Your task to perform on an android device: Add the roasted quinoa and sweet potato salad to the cart on the Barakat app.
Image 0: 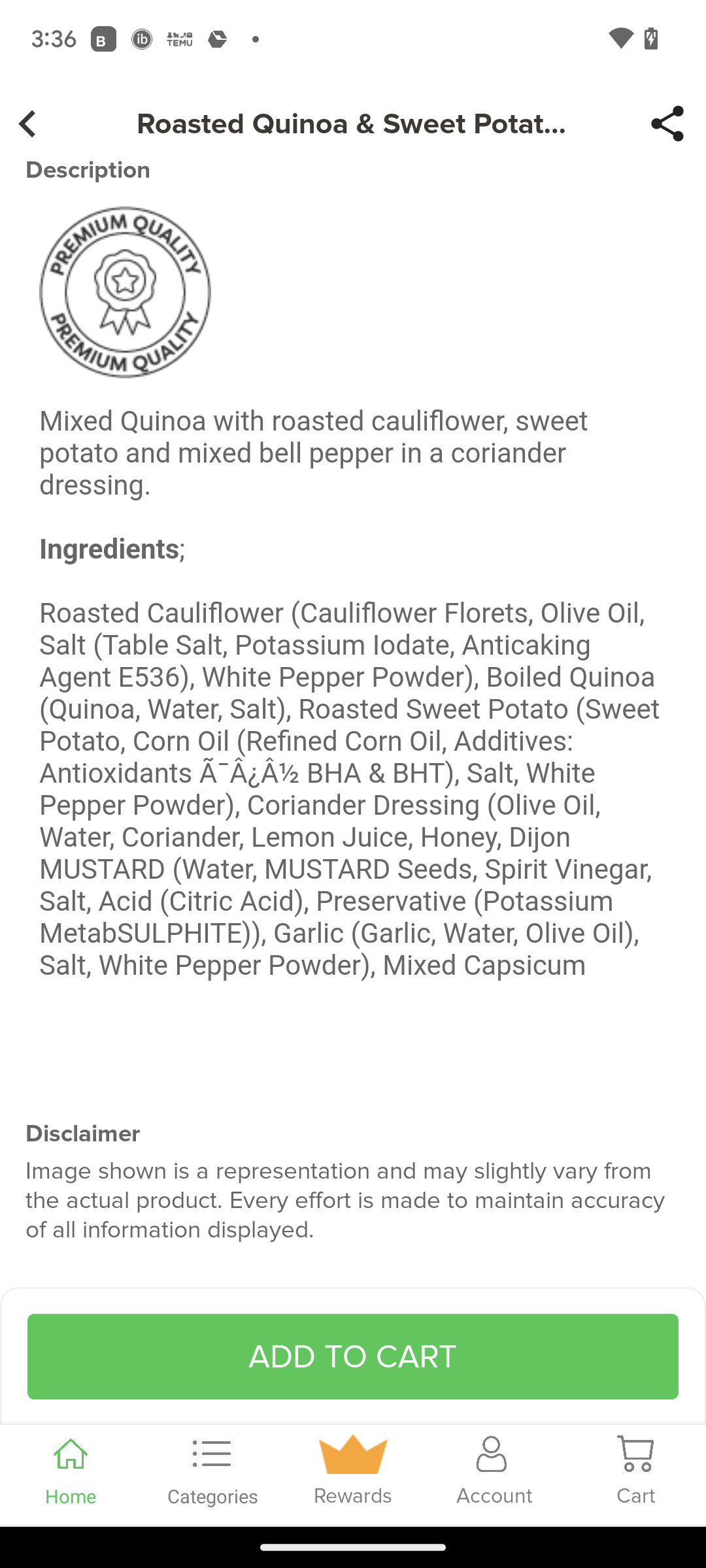
Click on add to cart at the bottom of the screen.
Step 0: click (352, 1357)
Image 1: 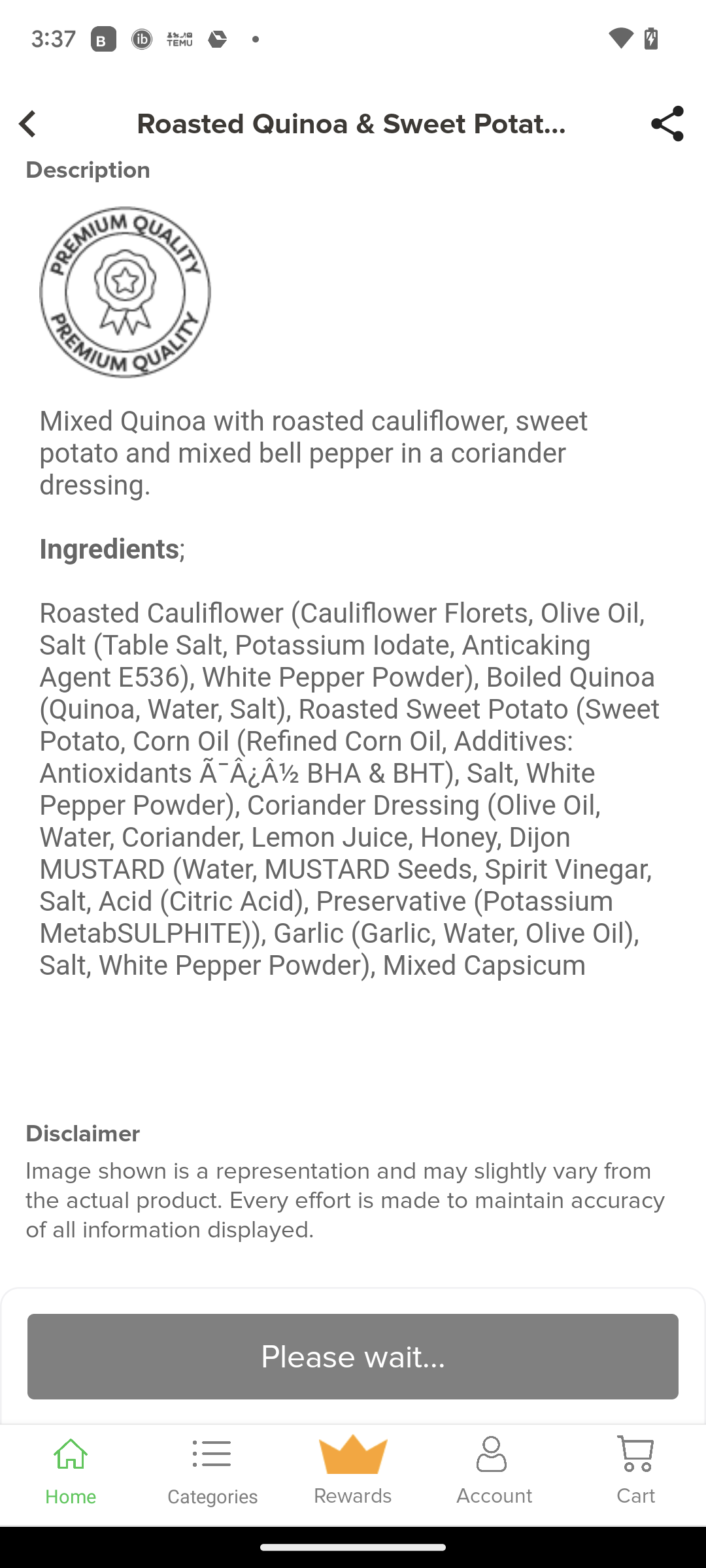
Click on add to cart at the bottom of the screen.
Step 1: wait